Your task to perform on an android device: Sign out from the current Gmail calendar account
Image 0: 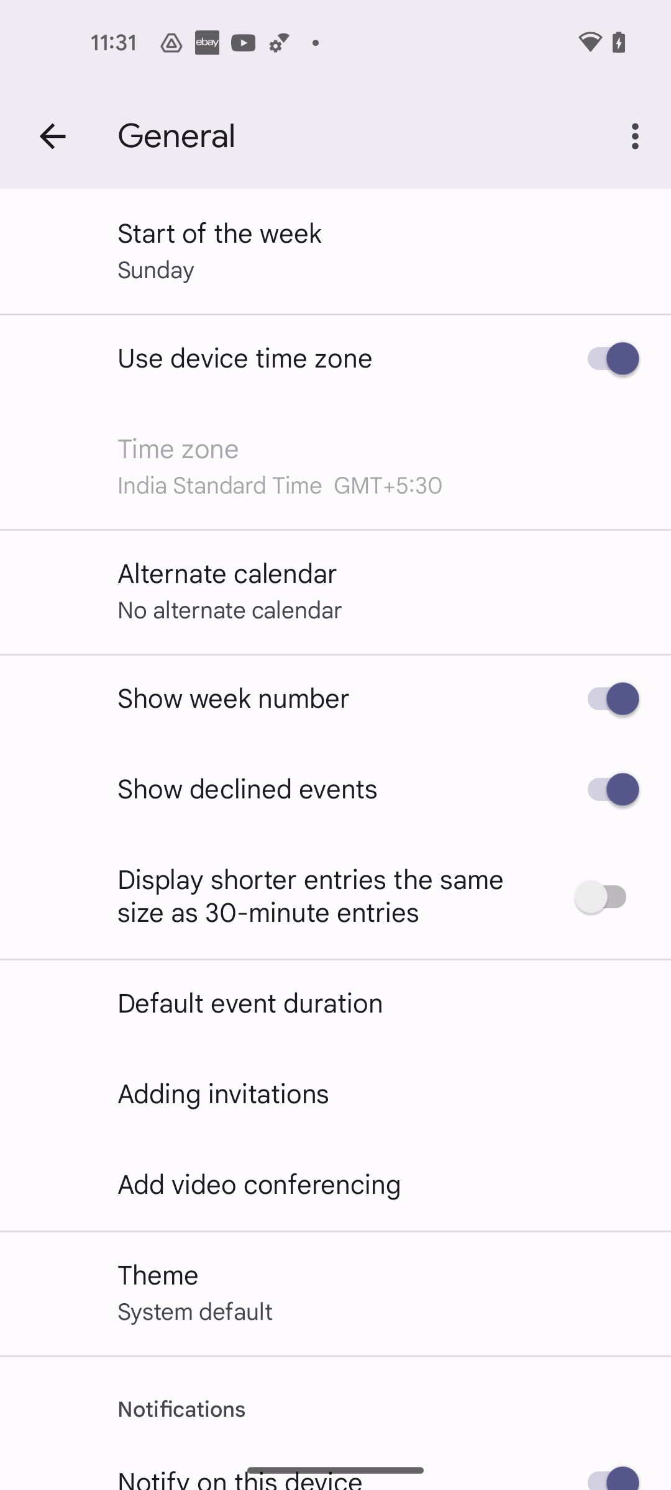
Go back to the previous page
Step 0: press back button
Image 1: 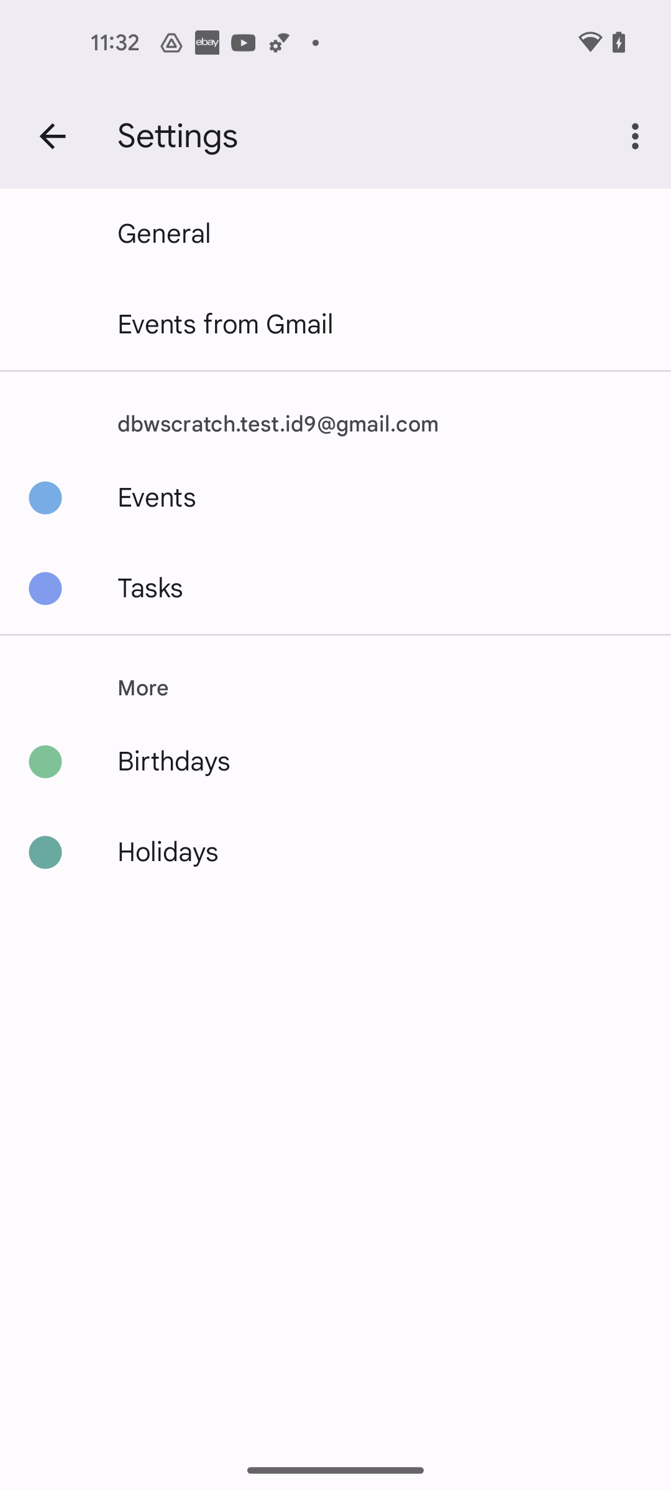
Go back to the previous page
Step 1: press back button
Image 3: 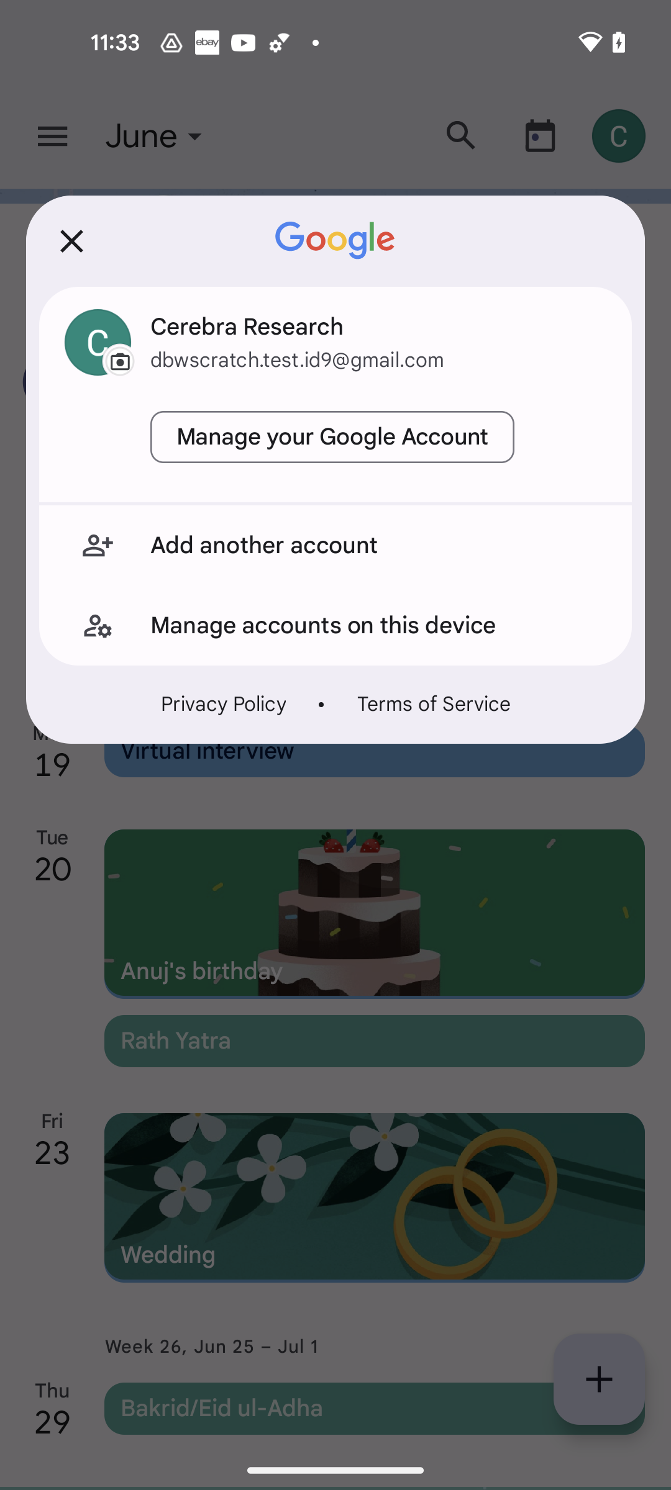
Click on the Manage accounts on this device
Step 3: click (378, 625)
Image 4: 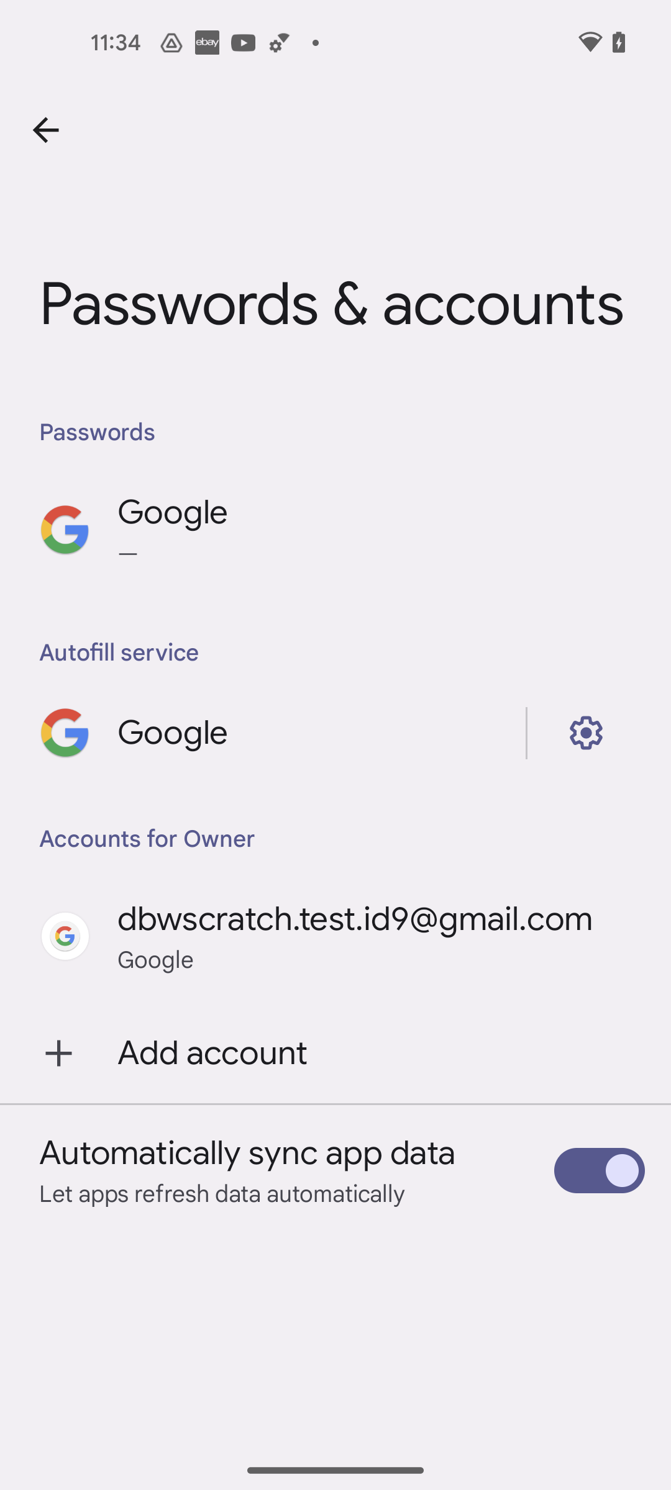
Click on the dbwscratch.test.id10@gmail.com under Accounts for Owner
Step 4: click (355, 919)
Image 5: 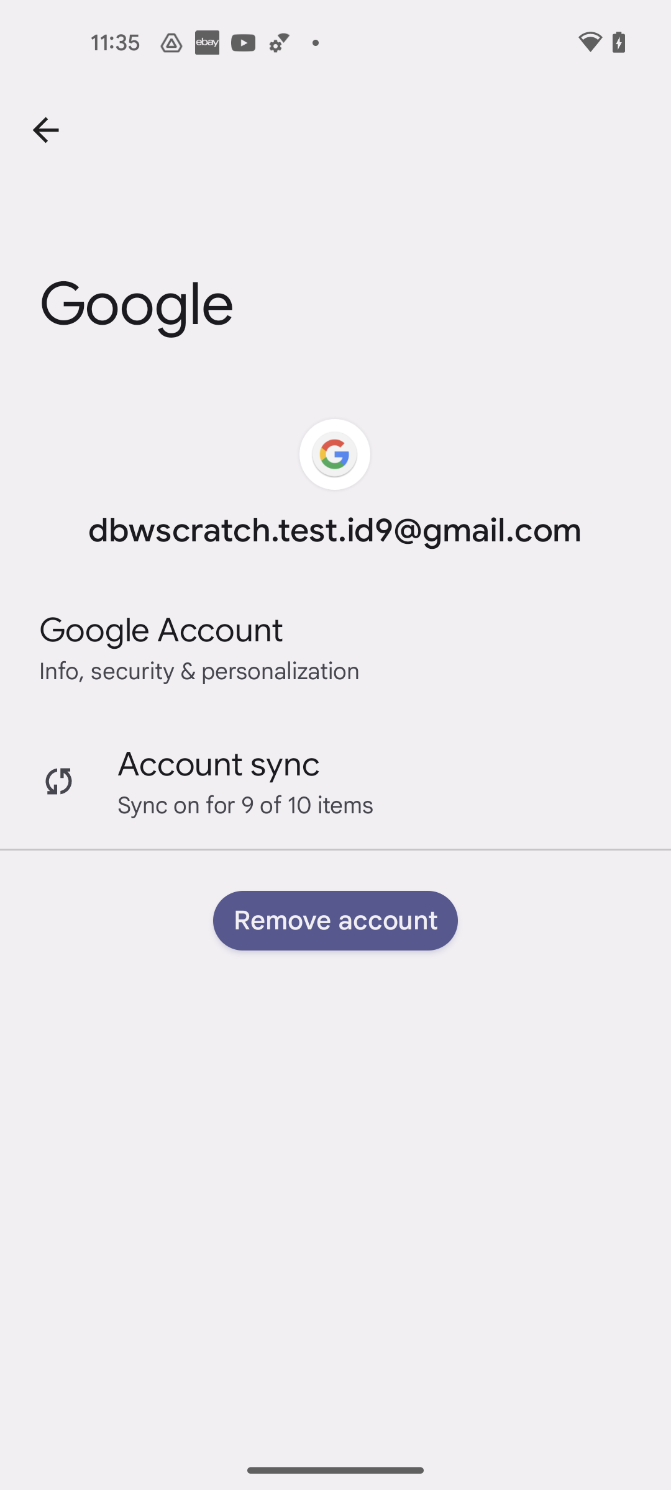
Click the Remove account button
Step 5: click (335, 920)
Image 6: 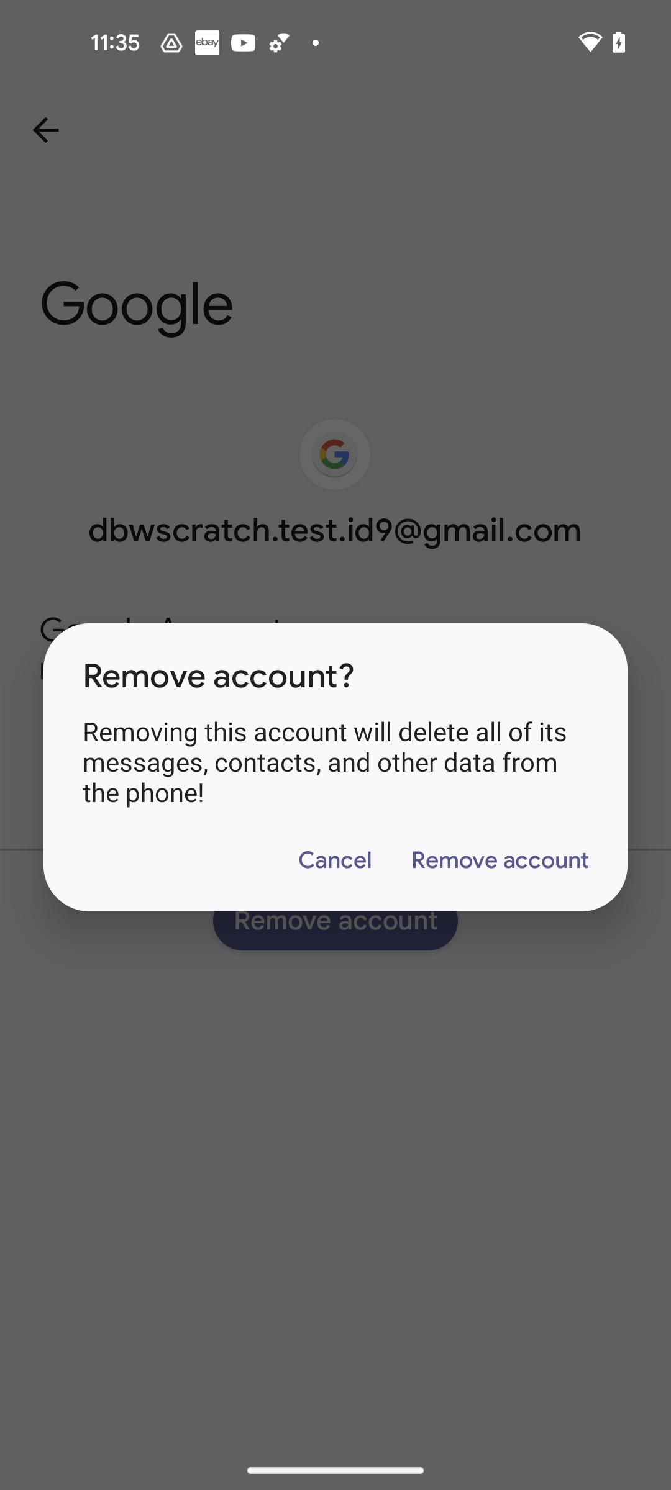
Select Remove account option 
Step 6: click (499, 860)